Your task to perform on an android device: In the reminder app, snooze the meet & greet reminder.
Image 0: 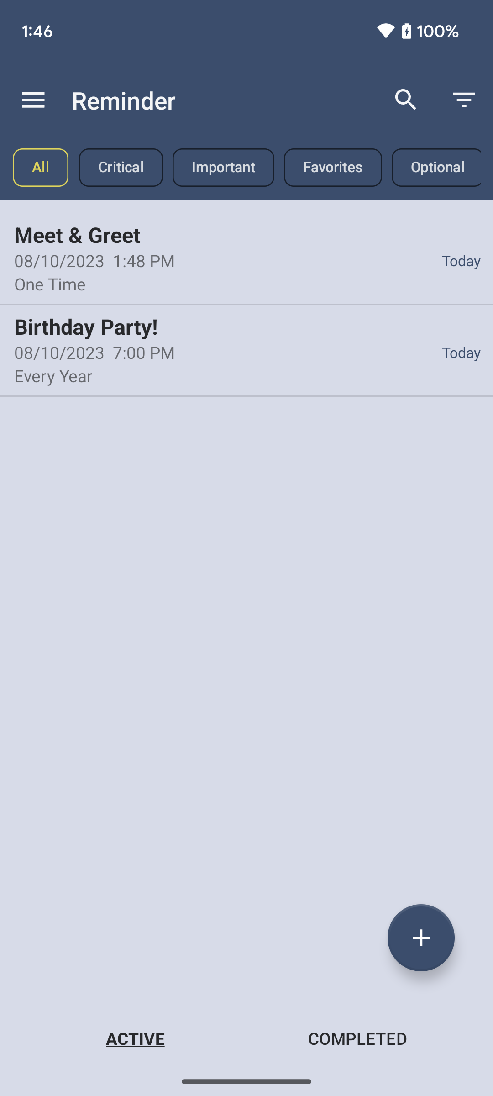
Click on the snooze option on the meet & greet reminder notification.
Step 0: wait
Image 1: 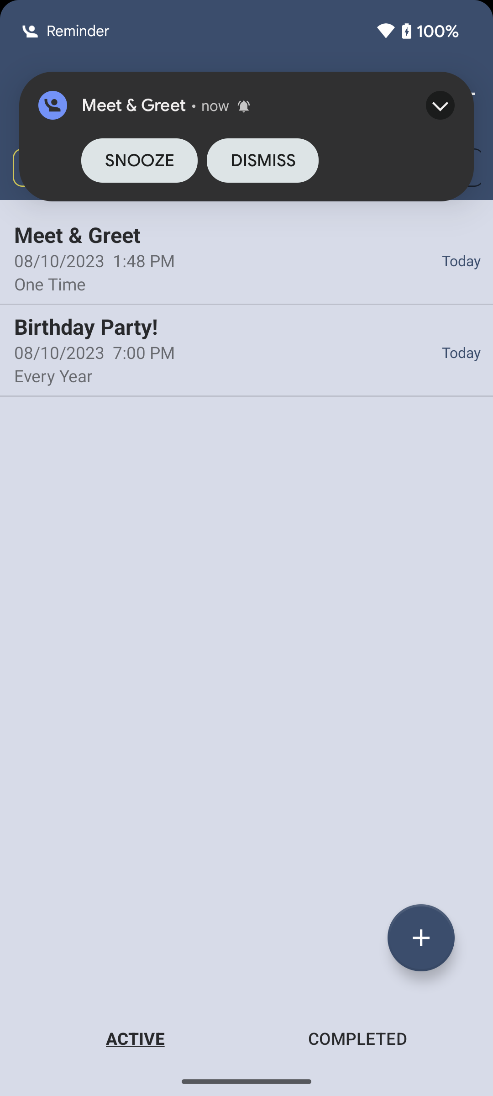
Click on the snooze option on the meet & greet reminder notification.
Step 1: wait
Image 2: 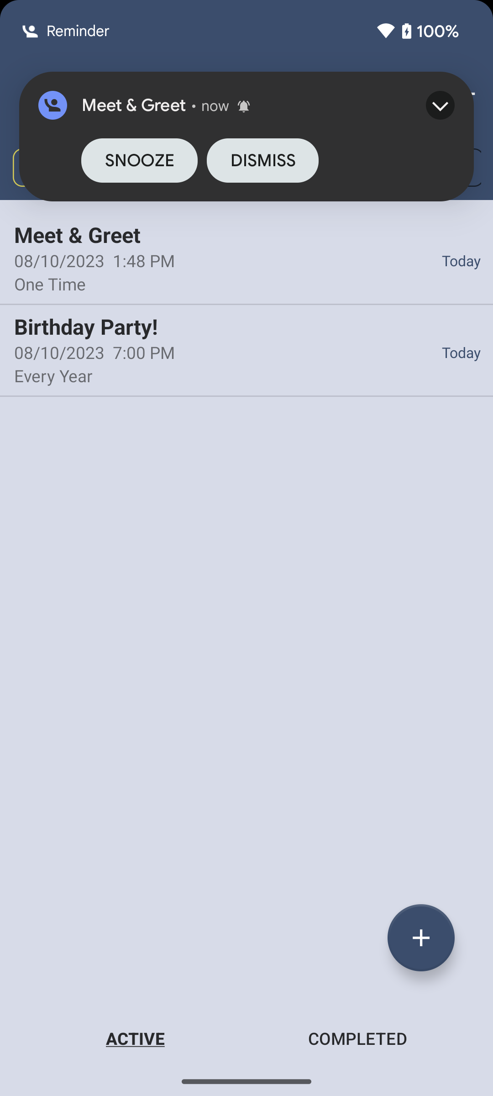
Click on the snooze option on the meet & greet reminder notification.
Step 2: click (121, 167)
Image 3: 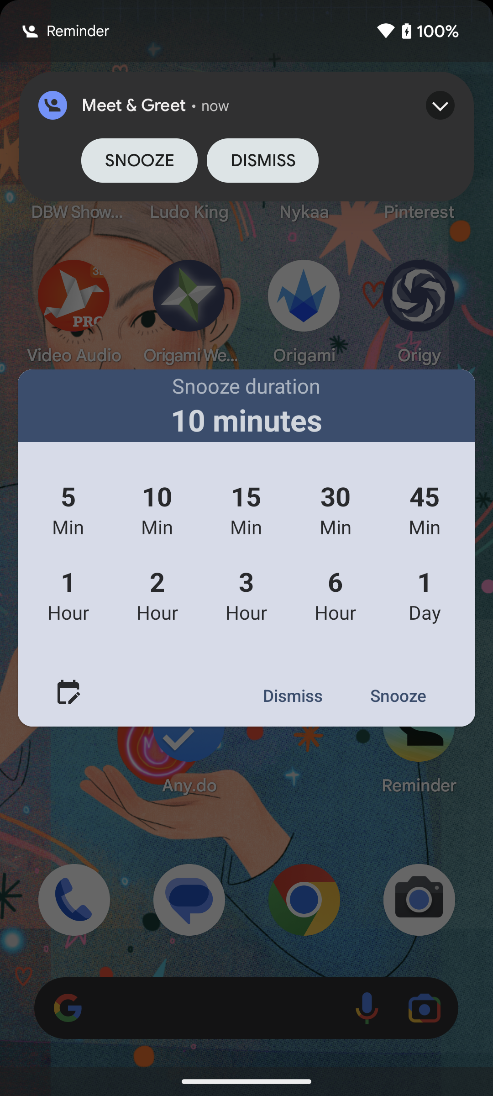
select the 5 min option on the pop up screen.
Step 3: click (63, 508)
Image 4: 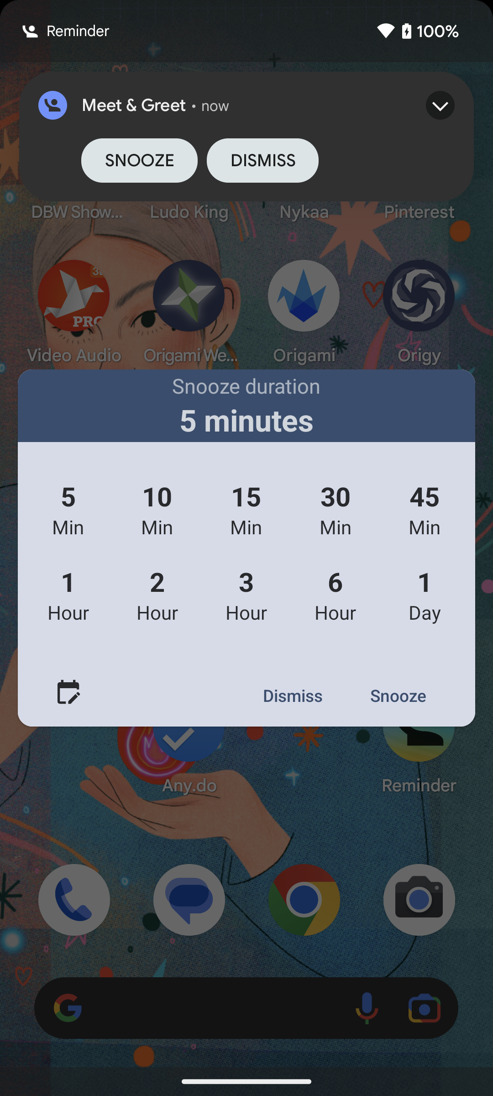
Click on the snooze option on the bottom right corner of the pop up screen.
Step 4: click (398, 696)